Your task to perform on an android device: Open Trenit app, Search for train schedules from Rome to Bologna on 19th August at 7am.
Image 0: 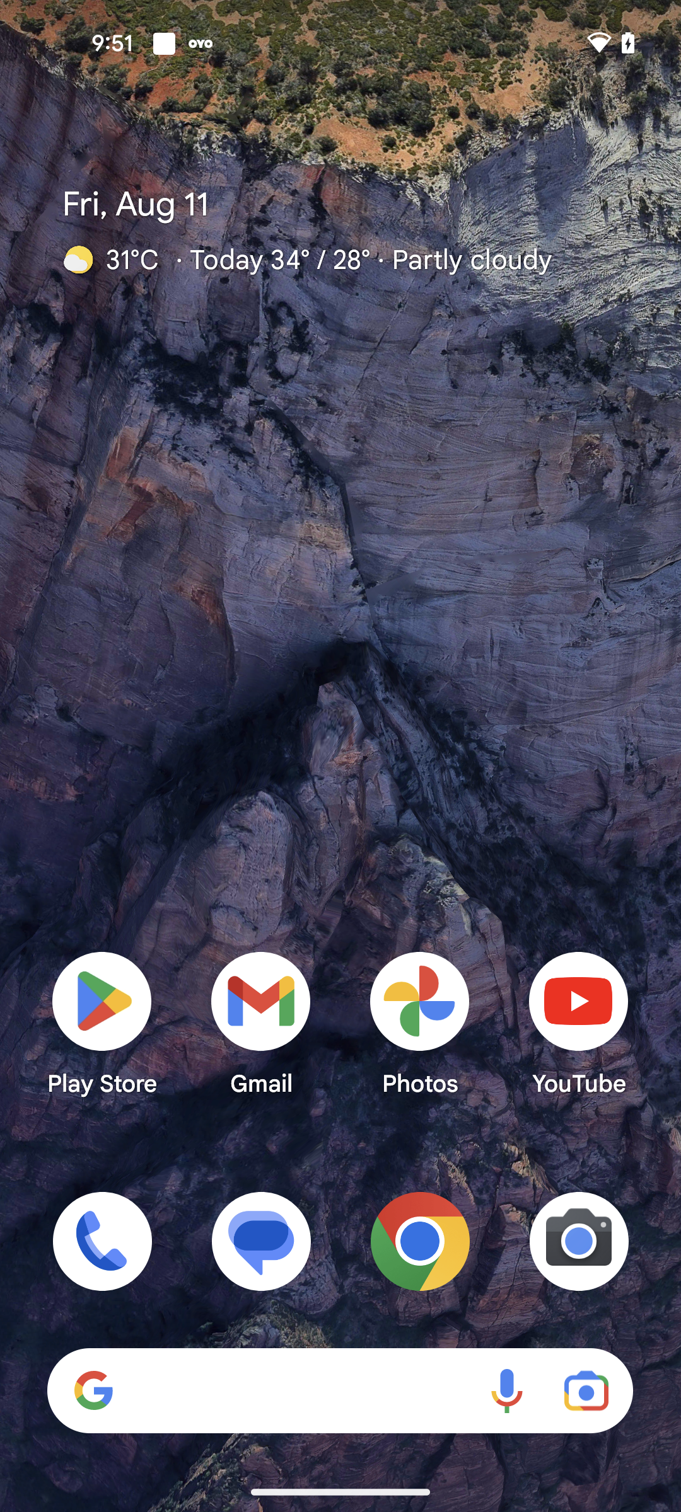
Open Trenit app
Step 0: open app "Trenìt!"
Image 1: 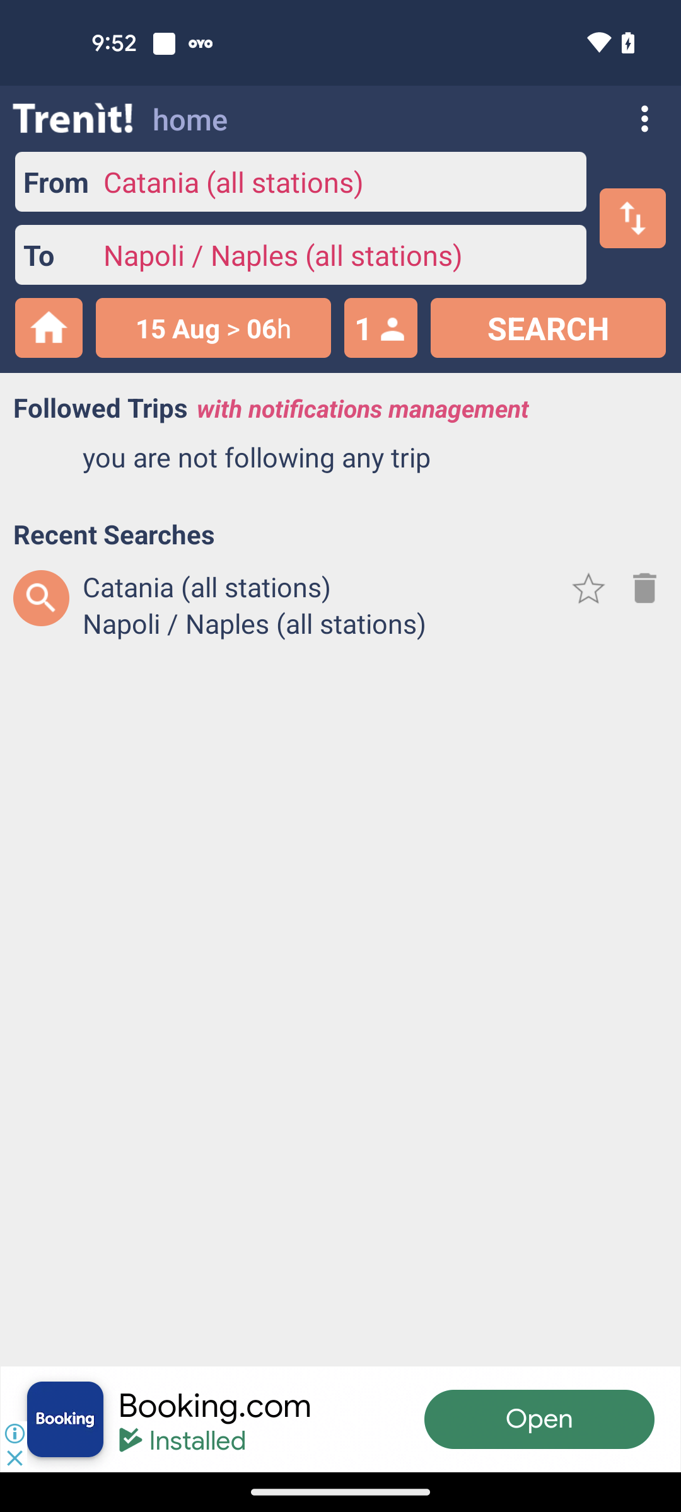
Click on the Departure city section
Step 1: click (337, 181)
Image 2: 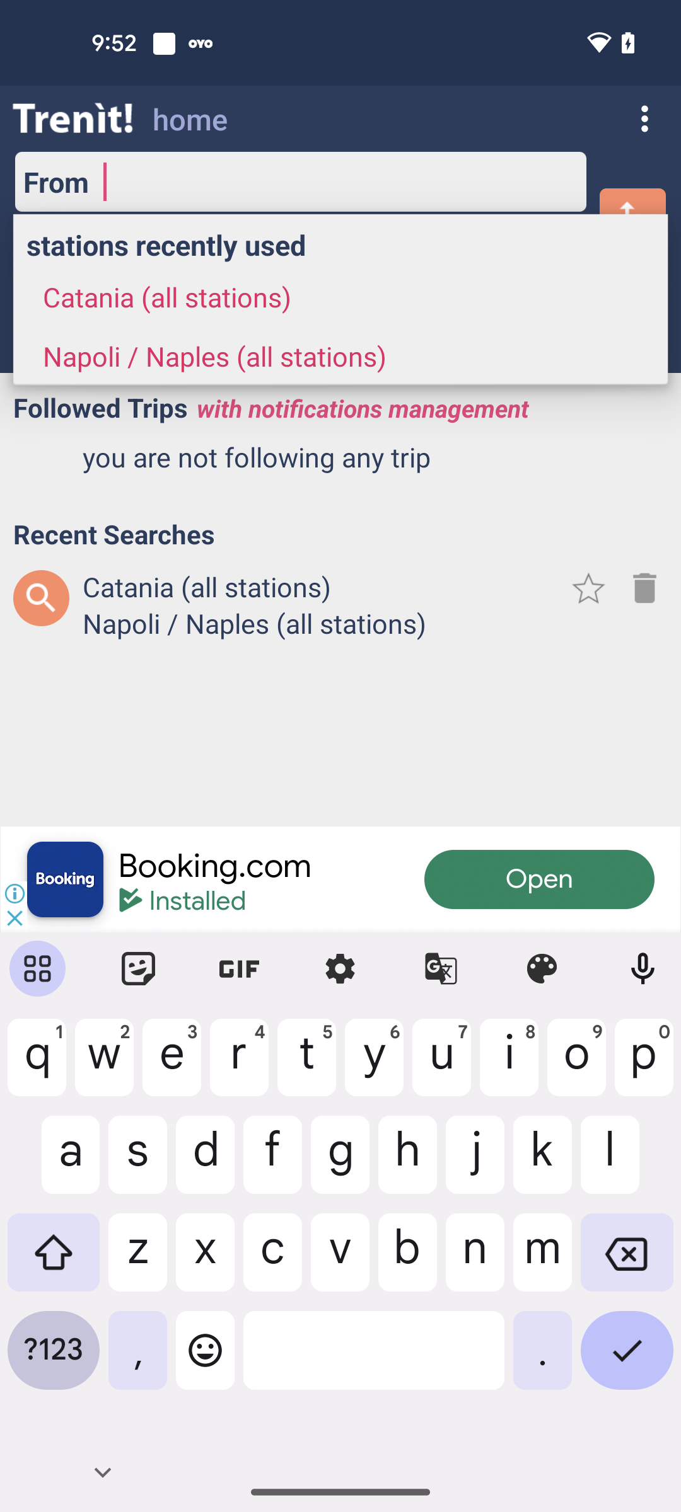
Search for Rome city
Step 2: type "Rome"
Image 3: 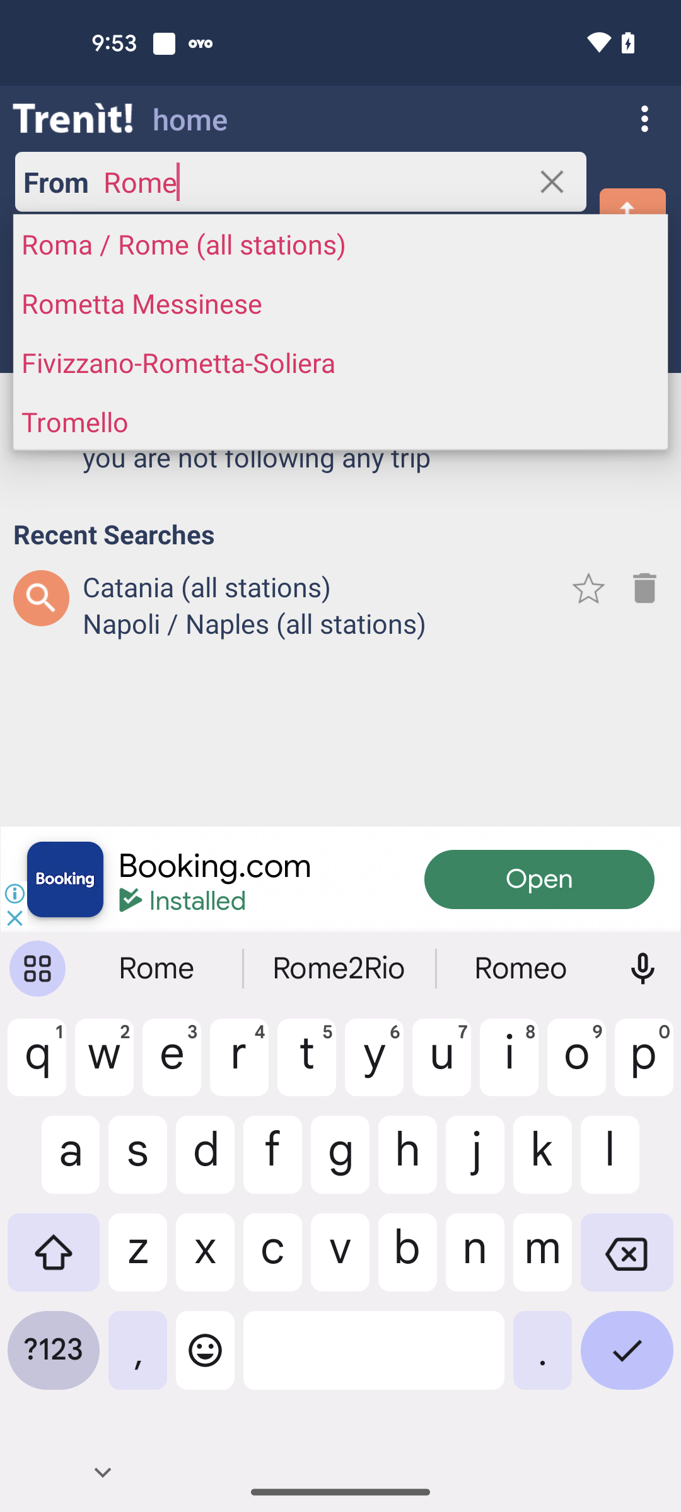
Select the first search result
Step 3: click (183, 243)
Image 4: 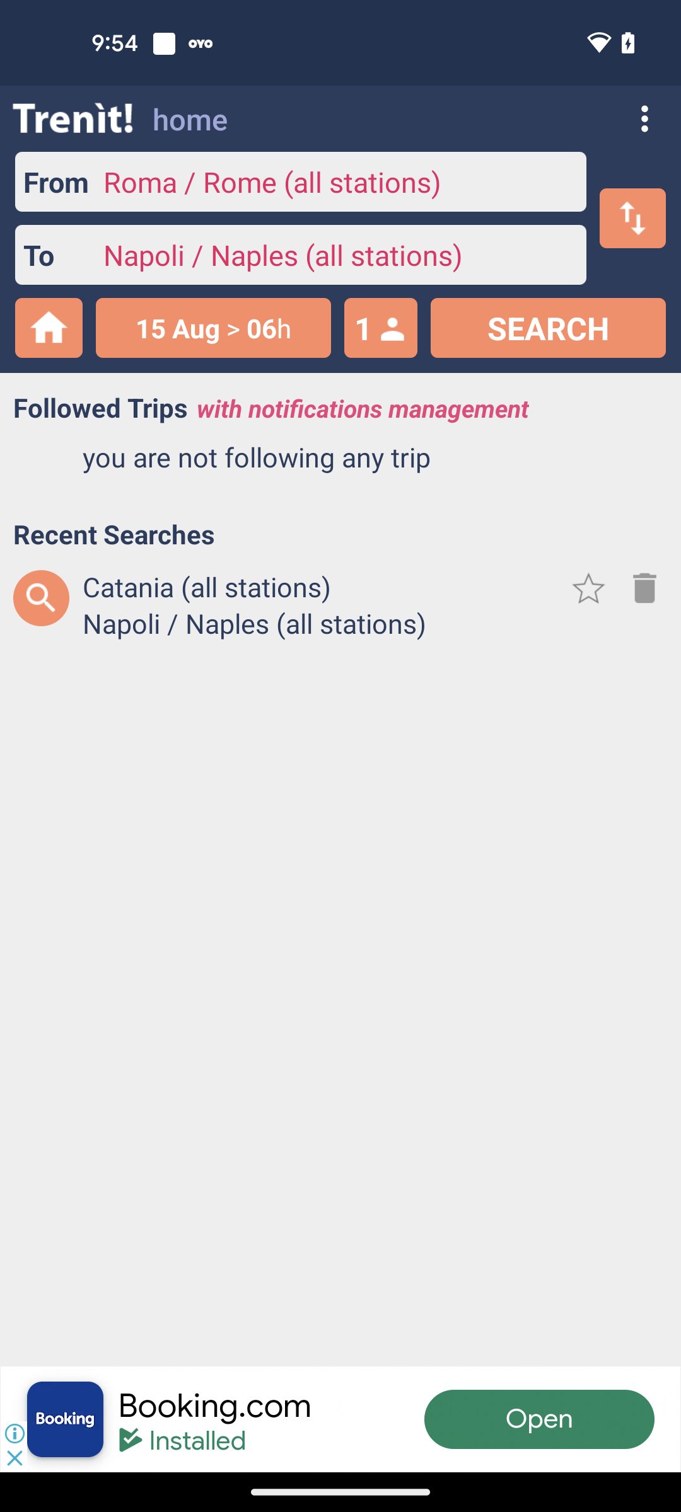
Click on the Arrival city section
Step 4: click (337, 255)
Image 6: 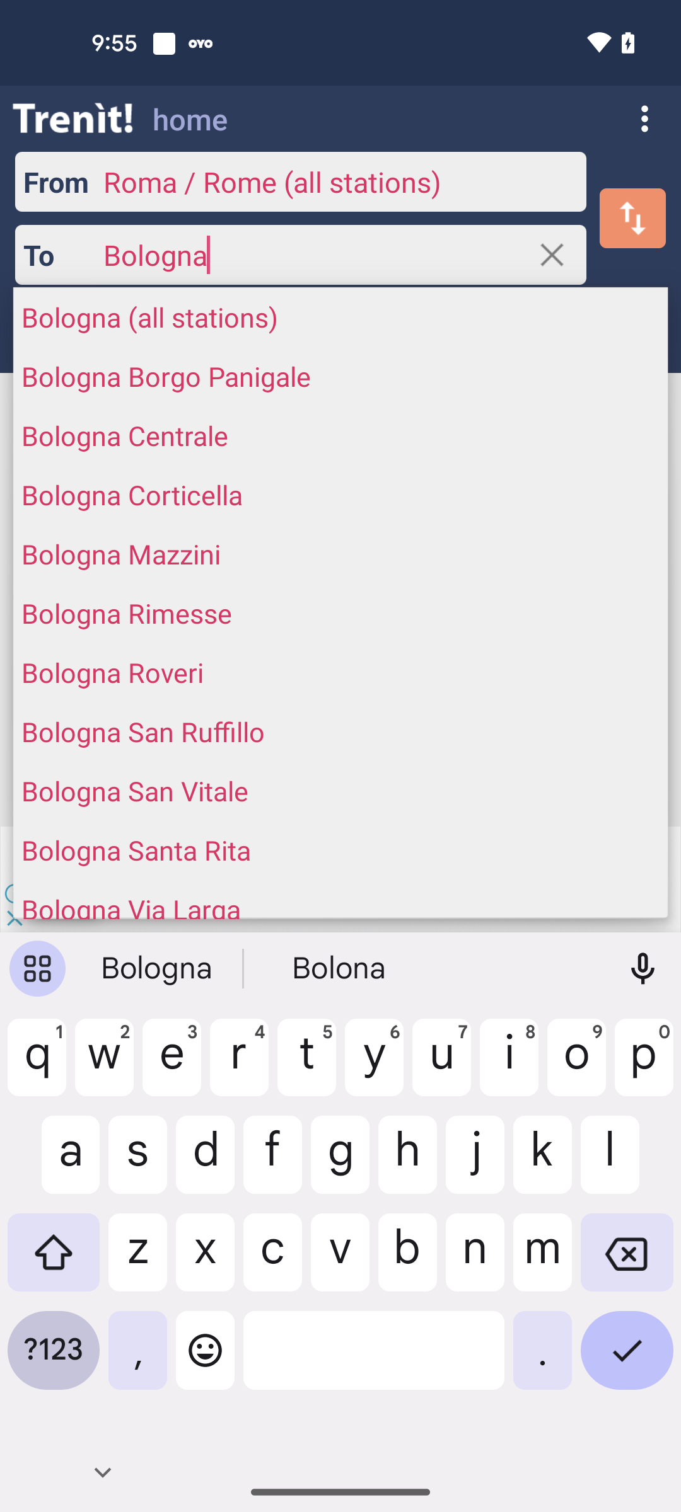
Select the first search result
Step 6: click (213, 328)
Image 7: 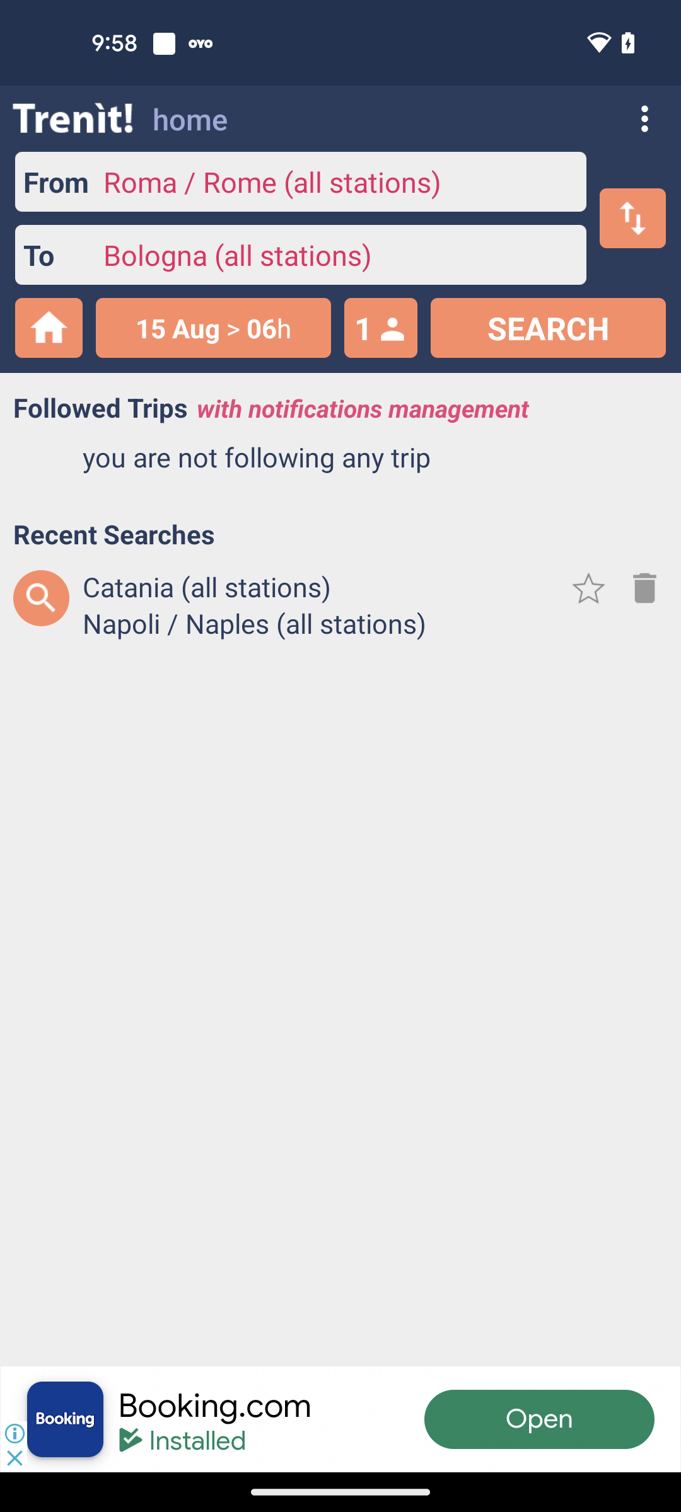
Go to the Date section
Step 7: click (213, 328)
Image 8: 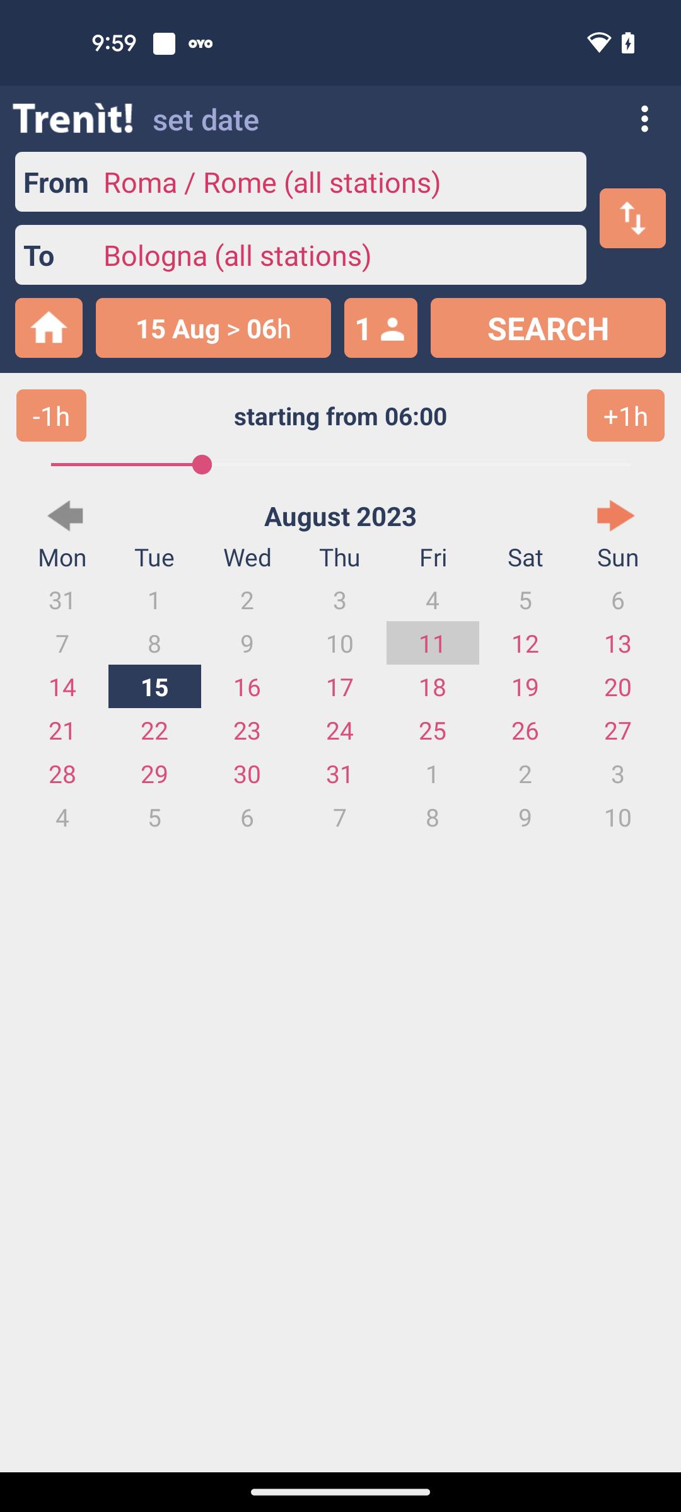
Select the date 19th August 2023
Step 8: click (525, 686)
Image 9: 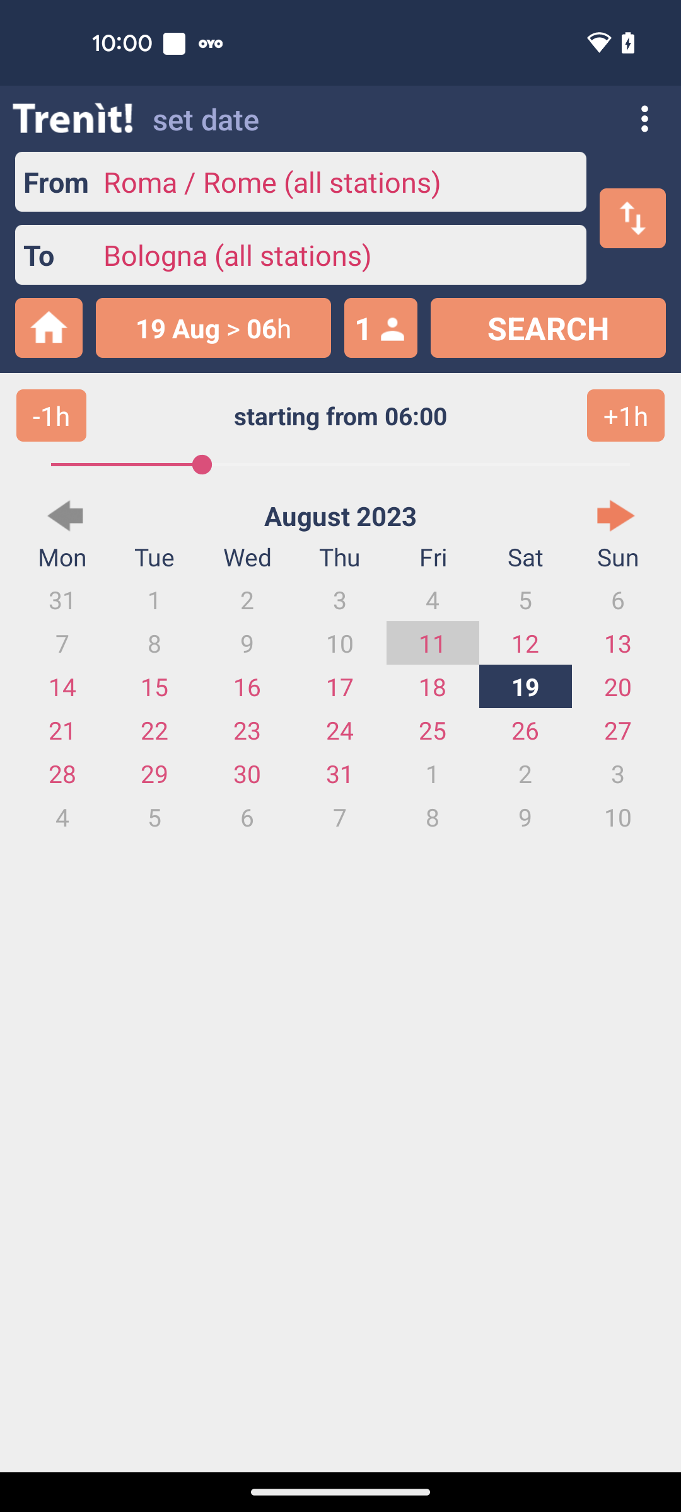
Click on the +1h button below the Search button
Step 9: click (626, 415)
Image 10: 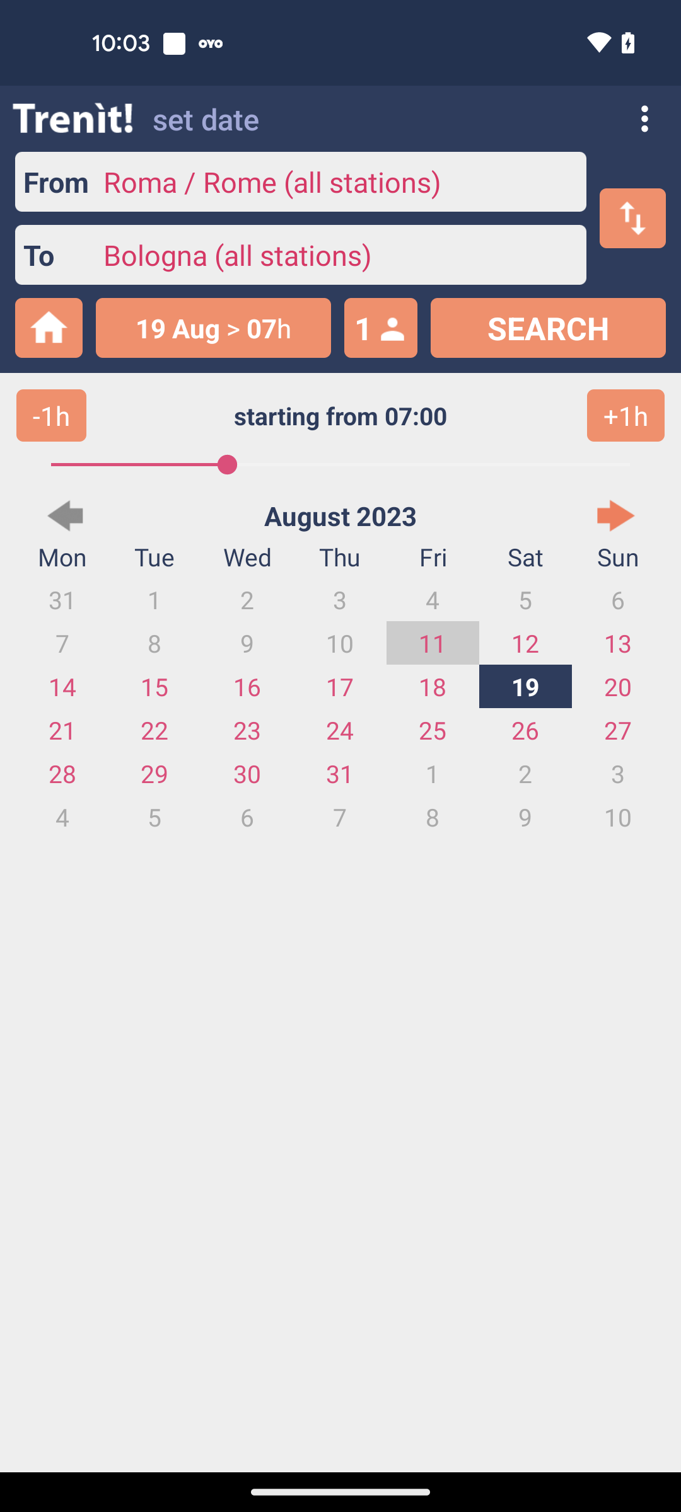
Click on the Search button
Step 10: click (548, 328)
Image 11: 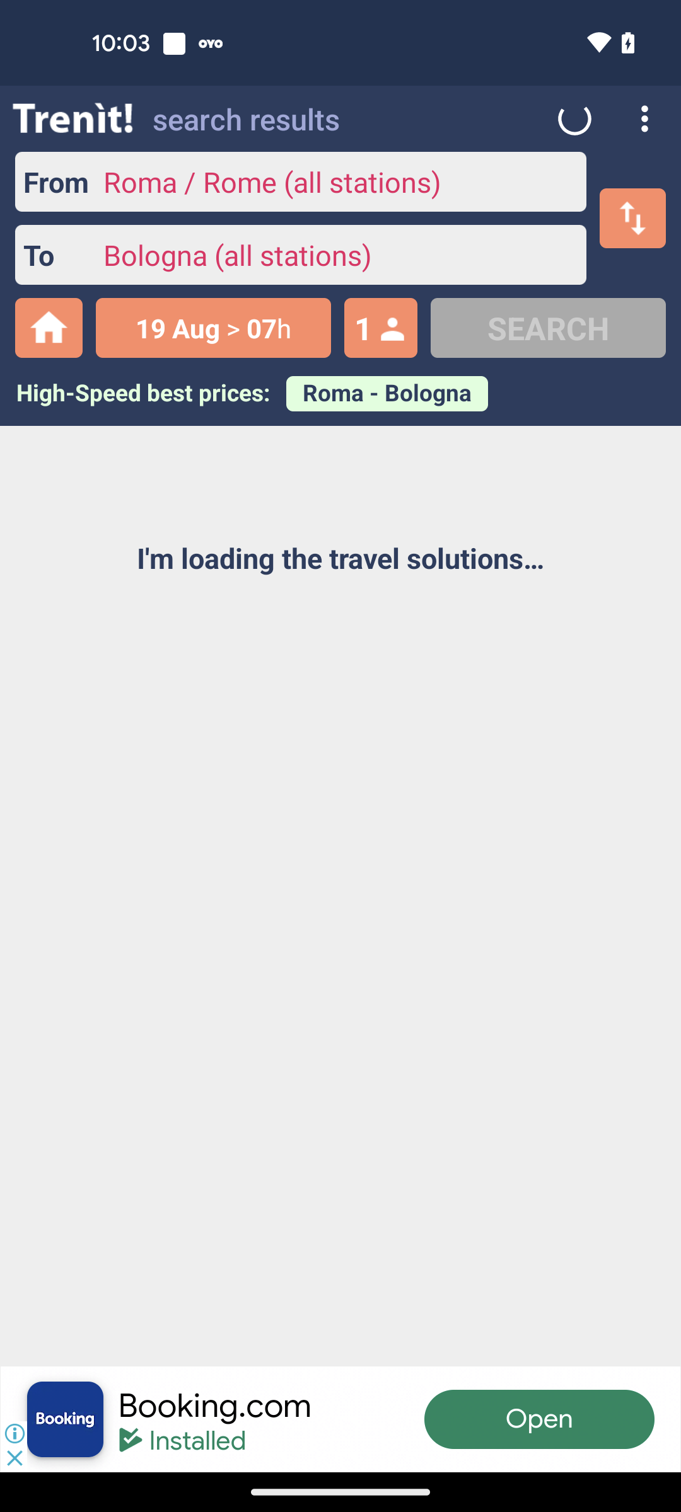
Click on the Search button
Step 11: wait